Your task to perform on an android device: I will subscribe to the channel fishing tutorial as it contains very detailed information.
Image 0: 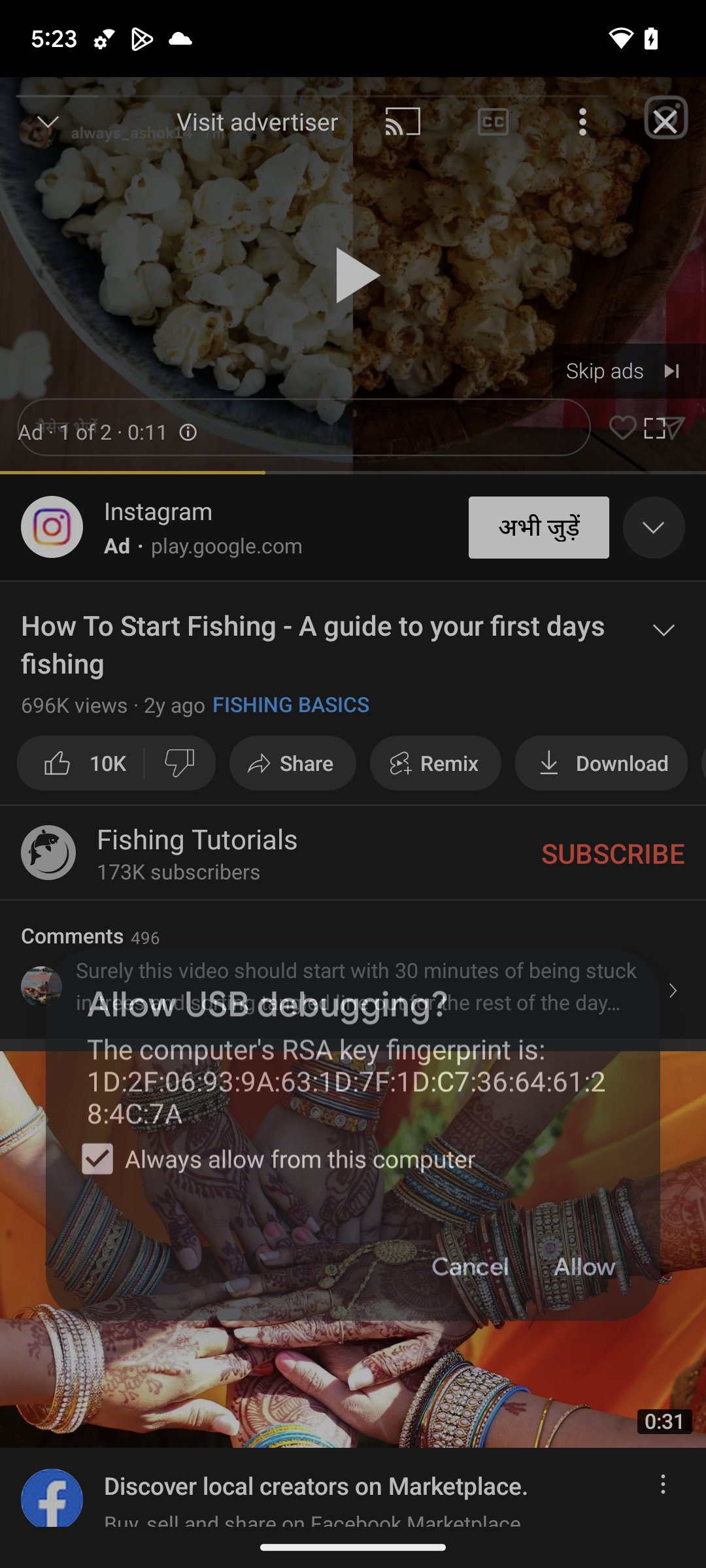
Click on the subscribe button in red.
Step 0: click (613, 853)